Your task to perform on an android device: Search for  vegan restaurants on grubhub app using my location Upper East Side, New York,
Image 0: 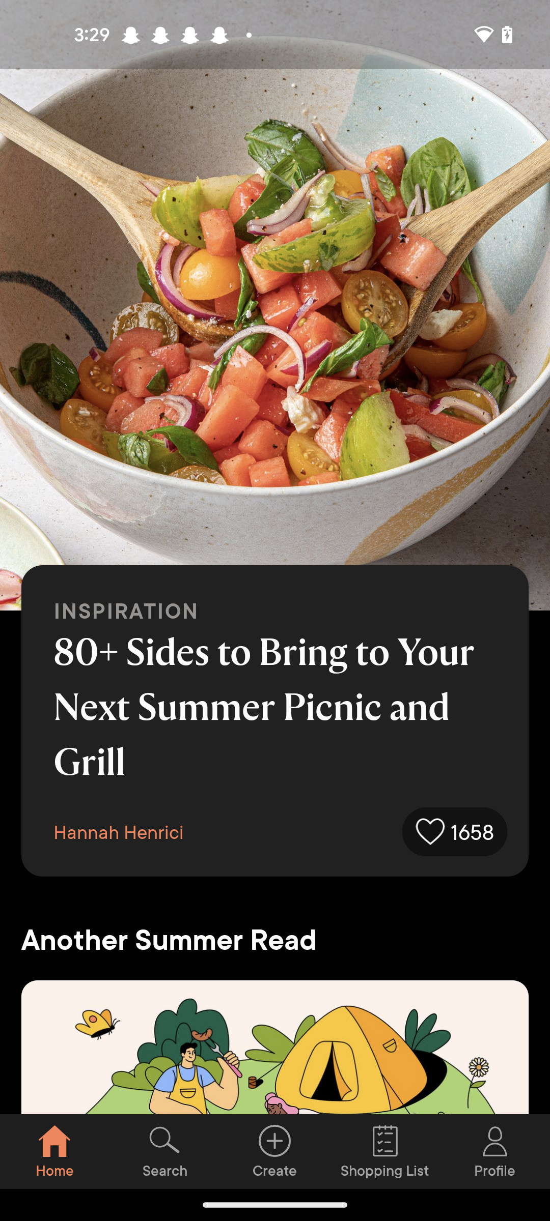
open the Grubhub app
Step 0: open app "Grubhub"
Image 1: 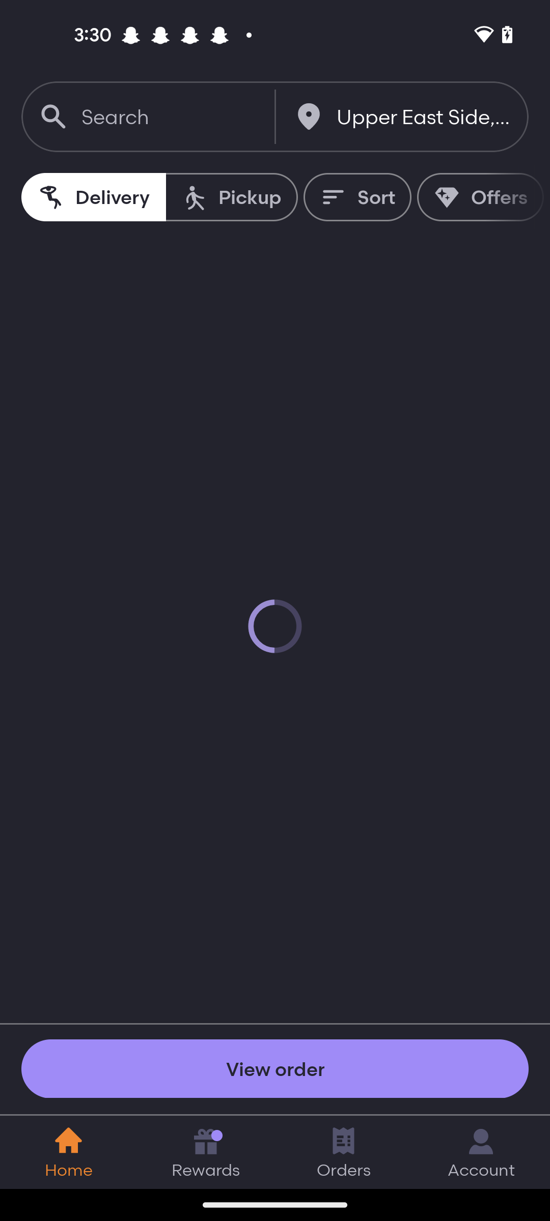
Click on the search icon at the top left corner of the screen 
Step 1: click (170, 117)
Image 2: 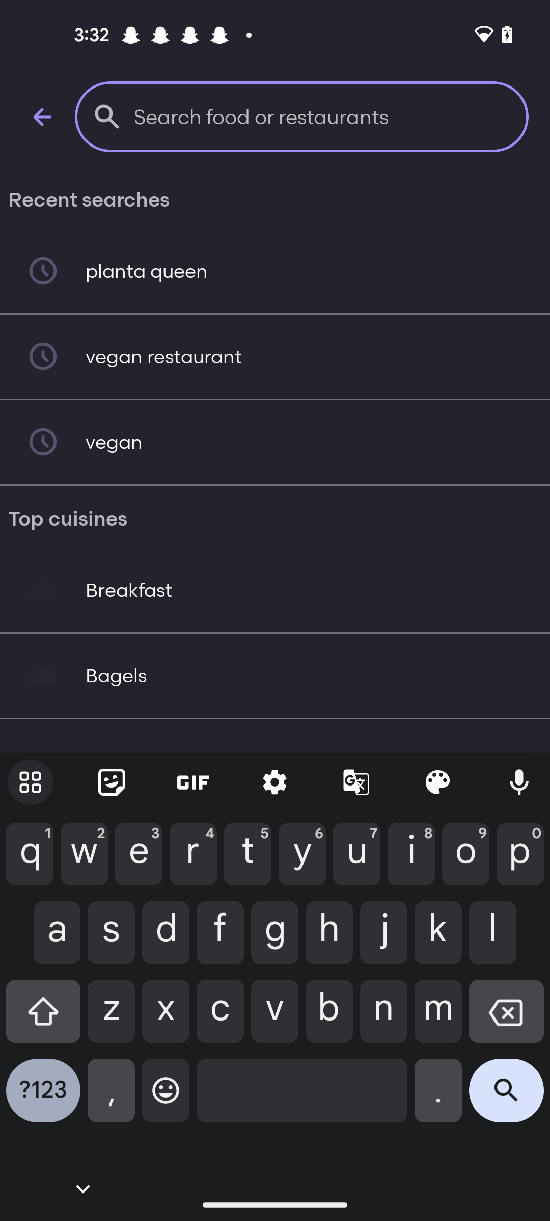
Enter as vegan restaurants in search bar 
Step 2: type "vegan restaurants"
Image 3: 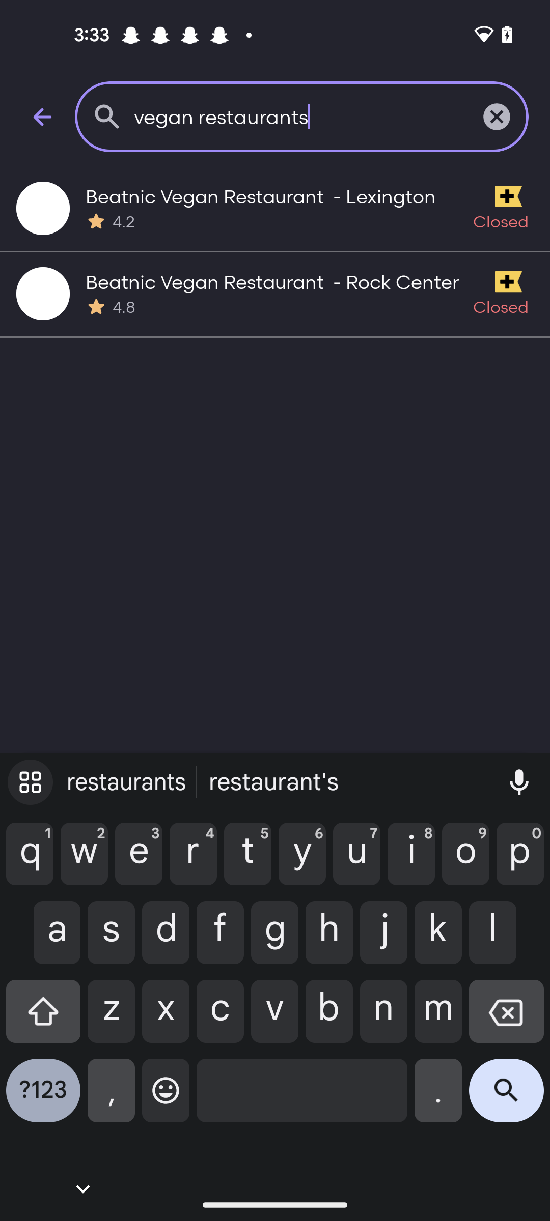
Click on the search icon at the bottom right corner of the screen 
Step 3: click (506, 1098)
Image 4: 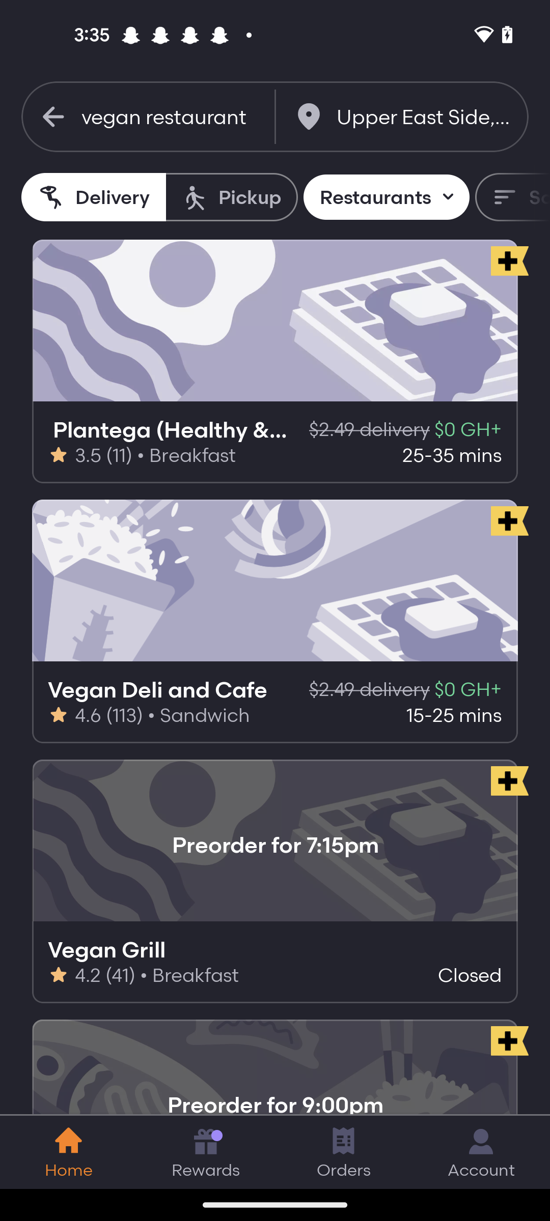
Swipe up to see the more vegan restaurants 
Step 4: scroll down